Your task to perform on an android device: It's time to change, as I am fed up with the old styles. Look for French heels in the Amazon.
Image 0: 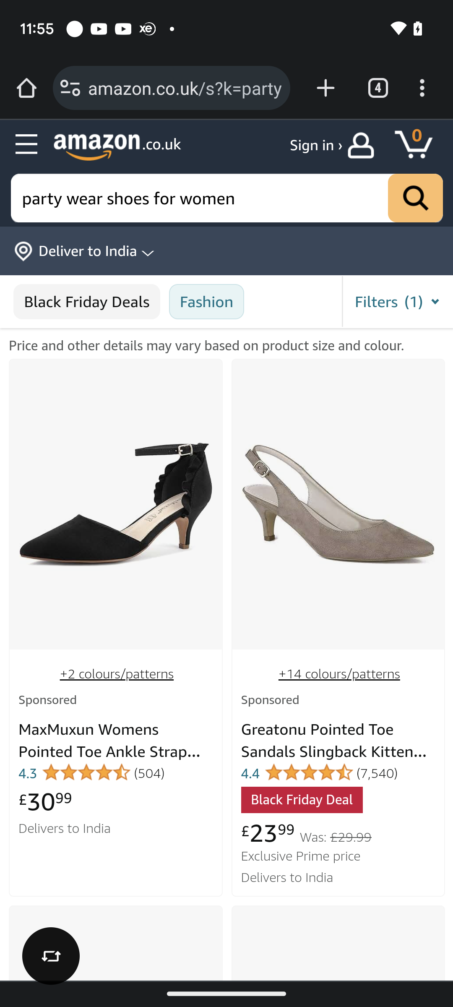
Click on the filter tab at the right of the screen
Step 0: click (400, 300)
Image 1: 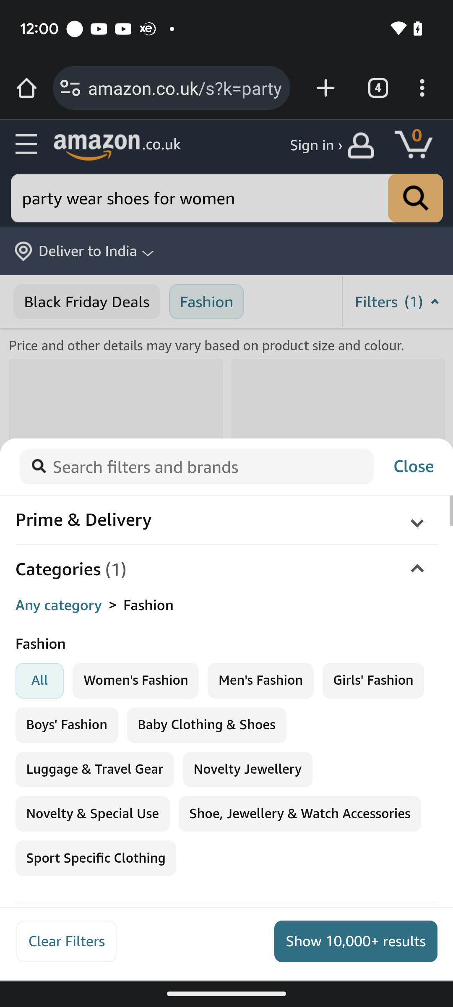
Swipe up to view heel types
Step 1: scroll down
Image 2: 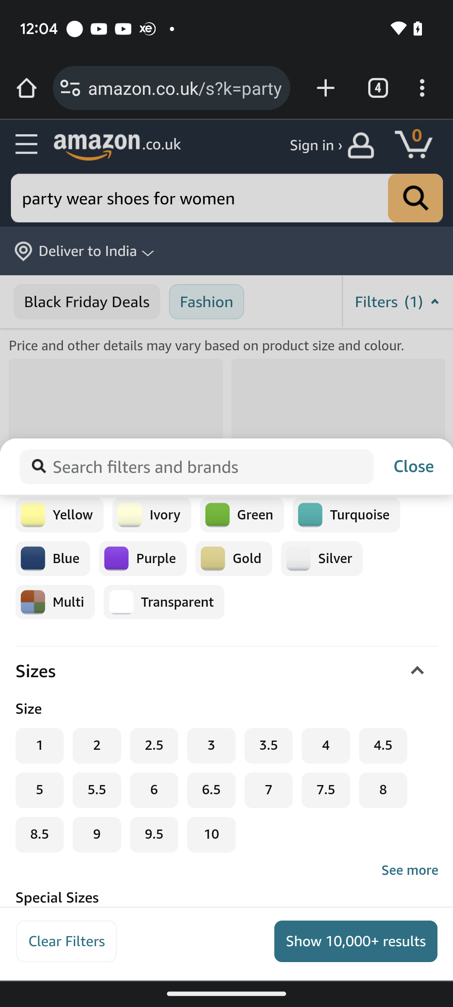
Swipe up to view heel types
Step 2: scroll down
Image 3: 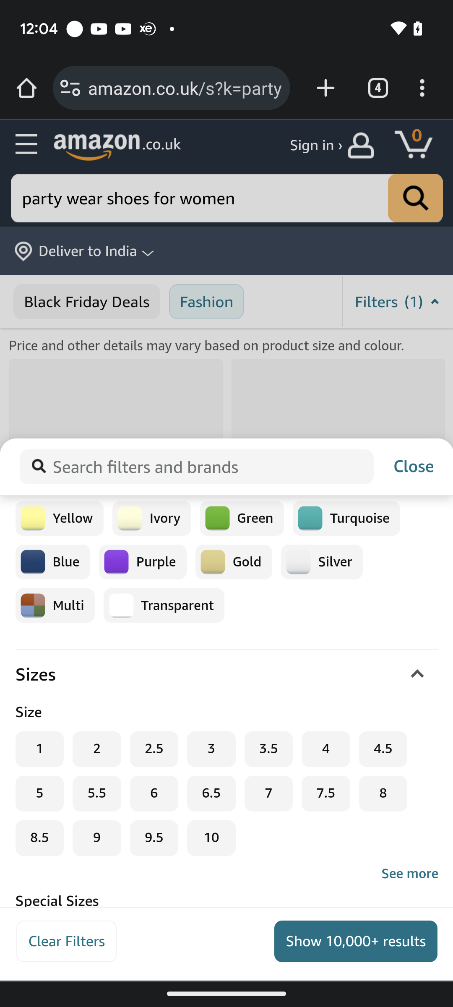
Swipe up to view heel types
Step 3: wait
Image 4: 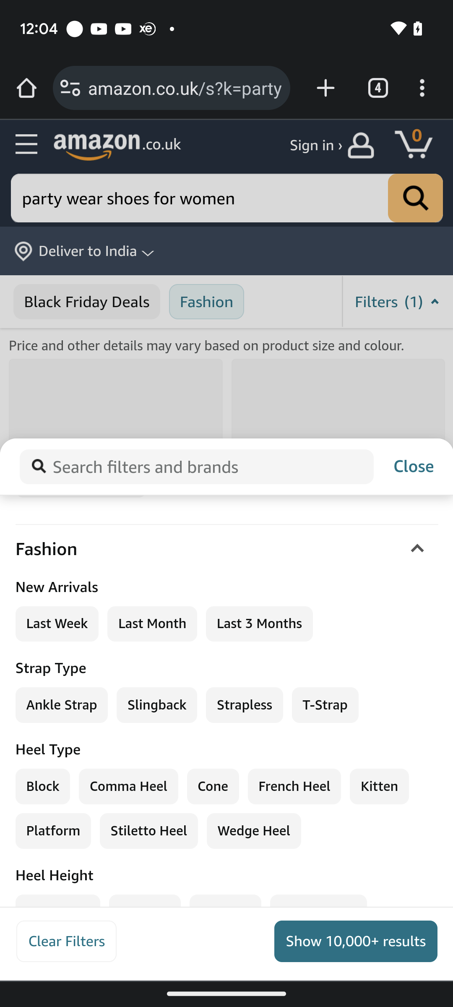
Select french heels
Step 4: click (282, 786)
Image 5: 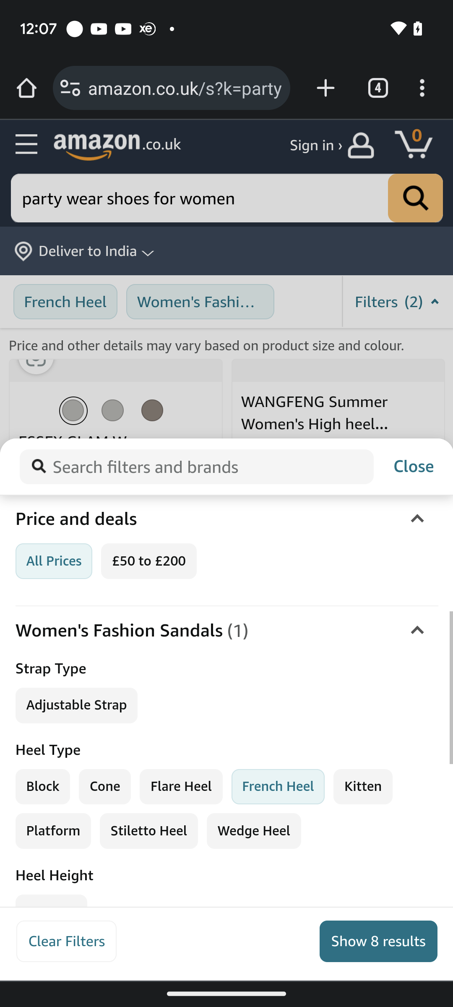
Click on show 8 results
Step 5: click (383, 934)